Your task to perform on an android device: Go to the Hardware Shack app and search for the wood stain to stain wood to a color that is not originally natural to the wood color.
Image 0: 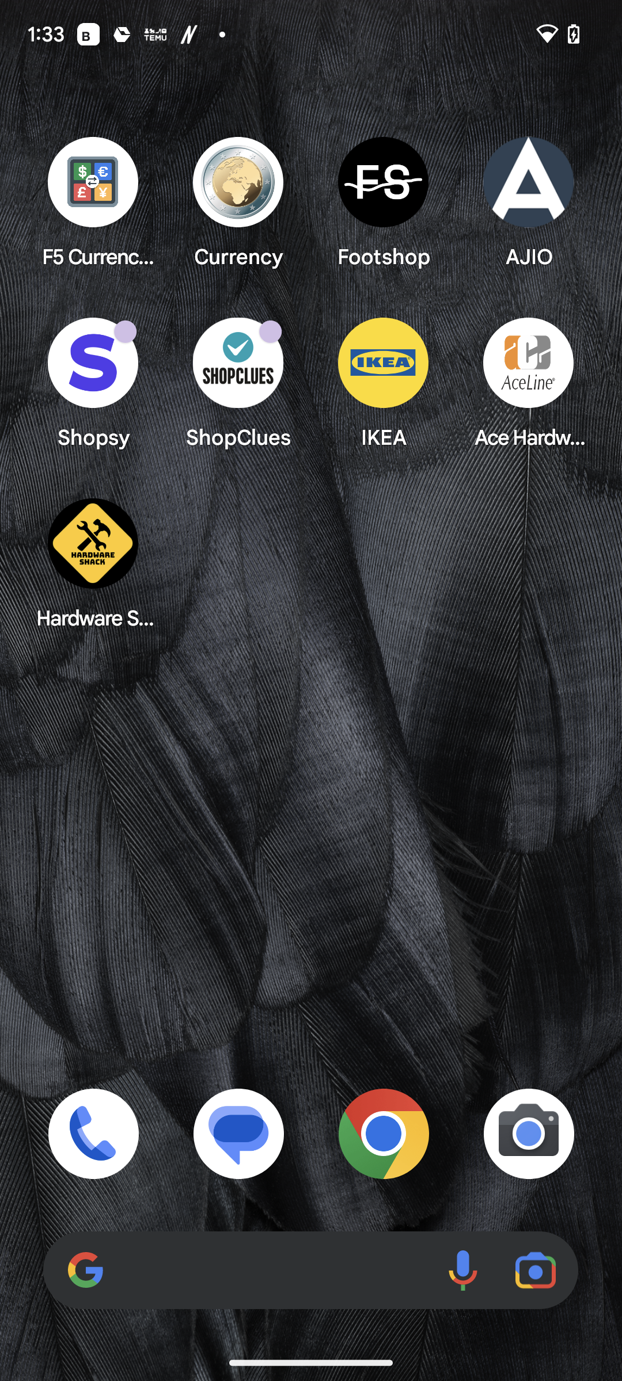
Open the Hardware Shack app.
Step 0: open app "Hardware Shack"
Image 1: 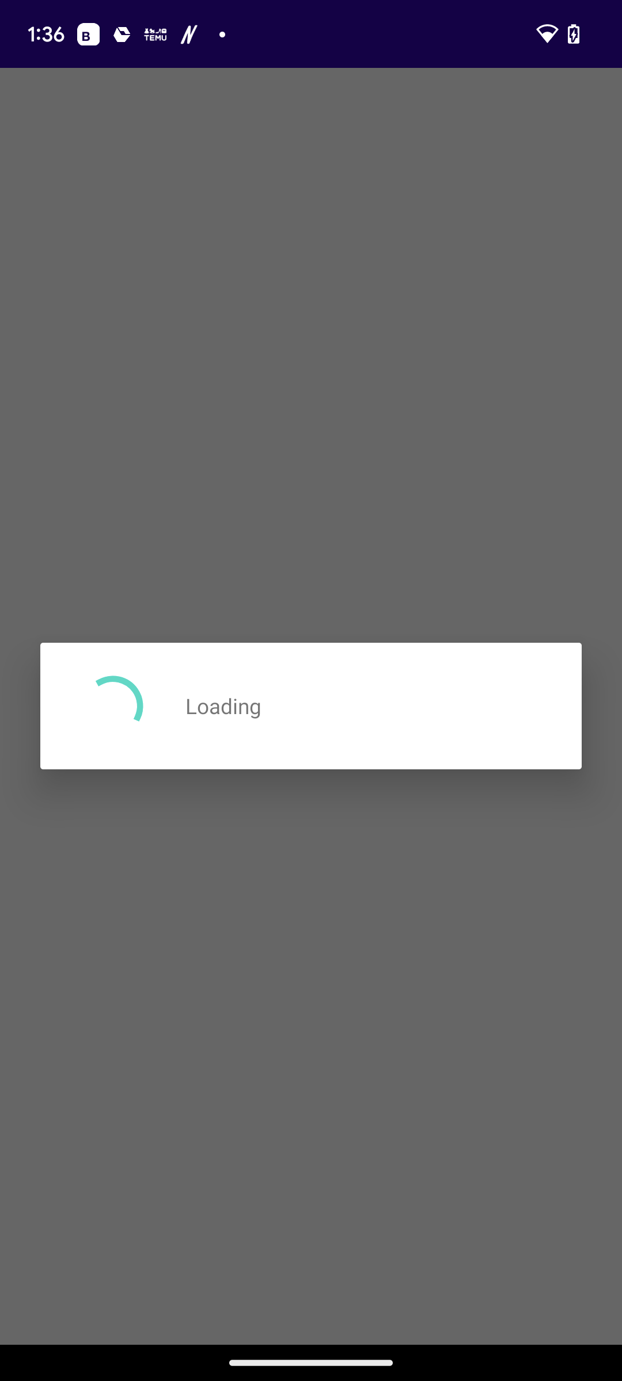
Open the Hardware Shack app.
Step 1: wait
Image 2: 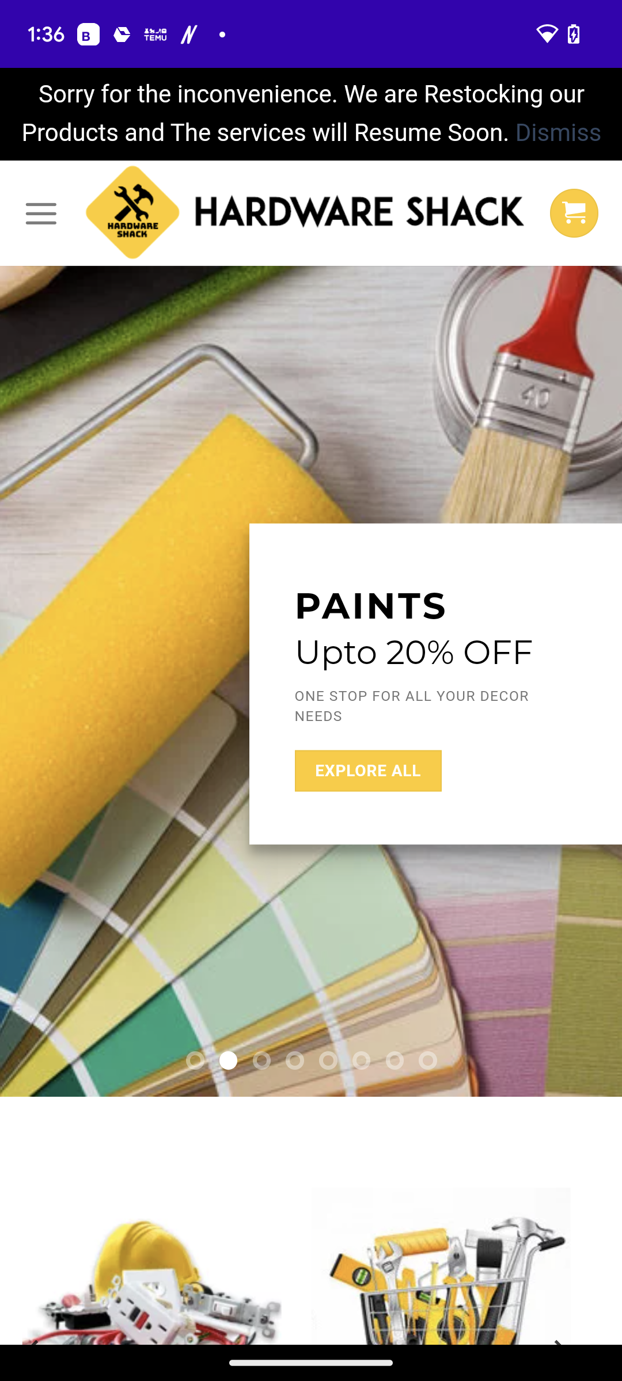
Click on the menu icon at the top left corner of the screen.
Step 2: click (46, 213)
Image 3: 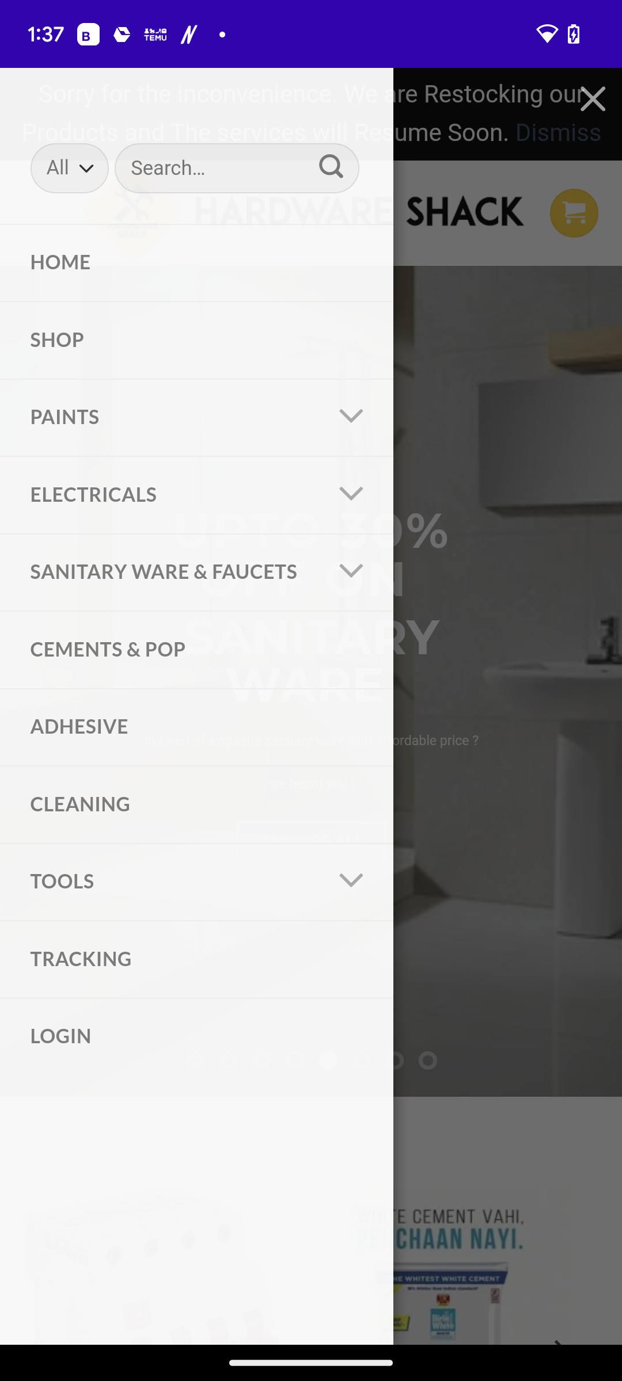
Click on the search bar at the top left of the screen.
Step 3: click (237, 167)
Image 4: 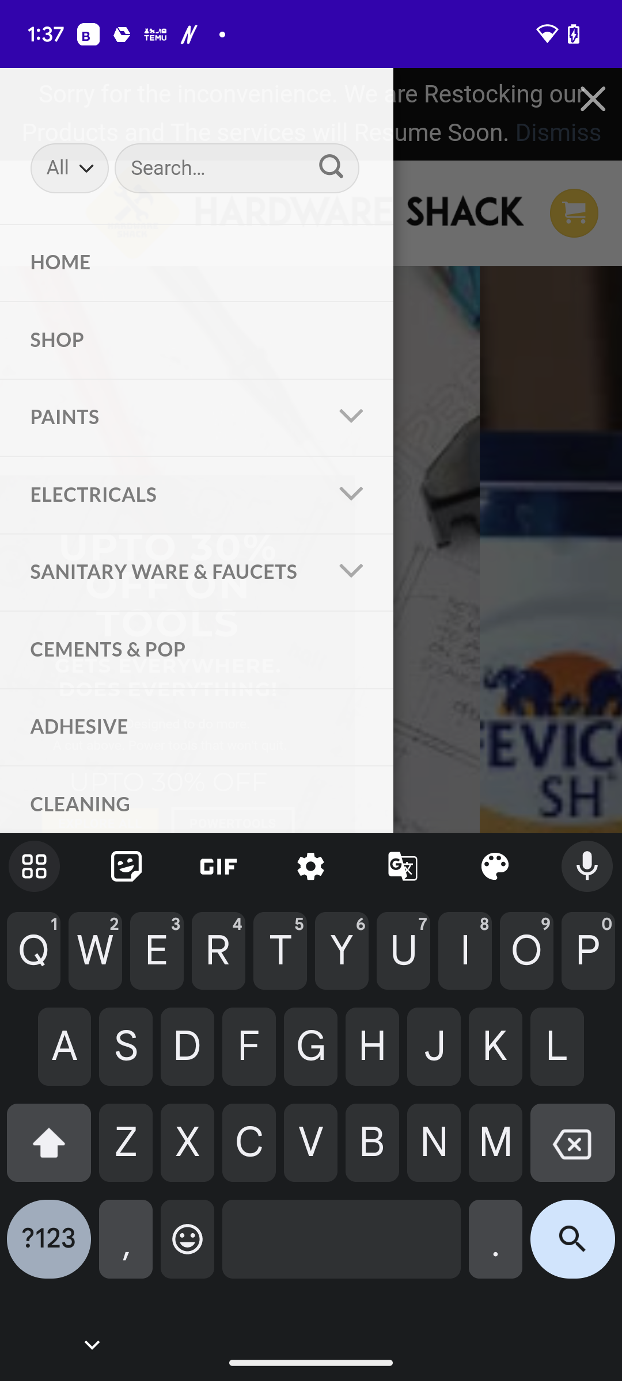
Type wood stain in the search bar.
Step 4: type "wood stain"
Image 5: 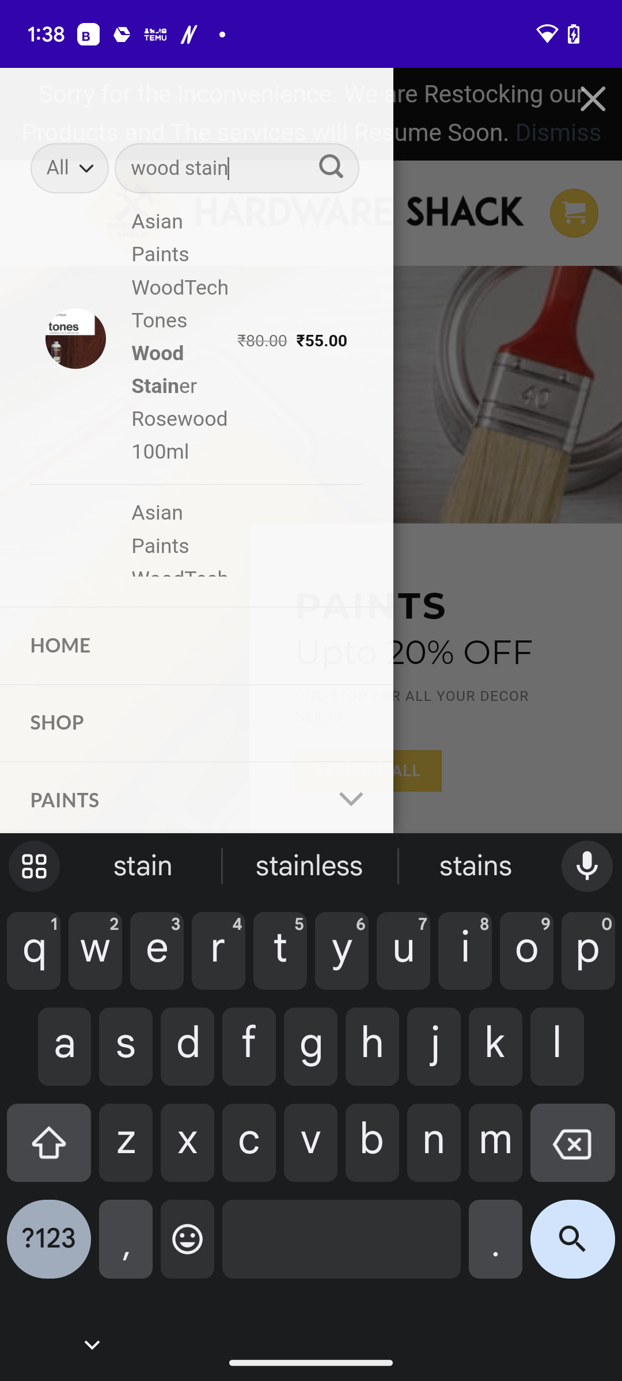
Click on the search icon at the bottom right corner of the screen.
Step 5: click (572, 1248)
Image 6: 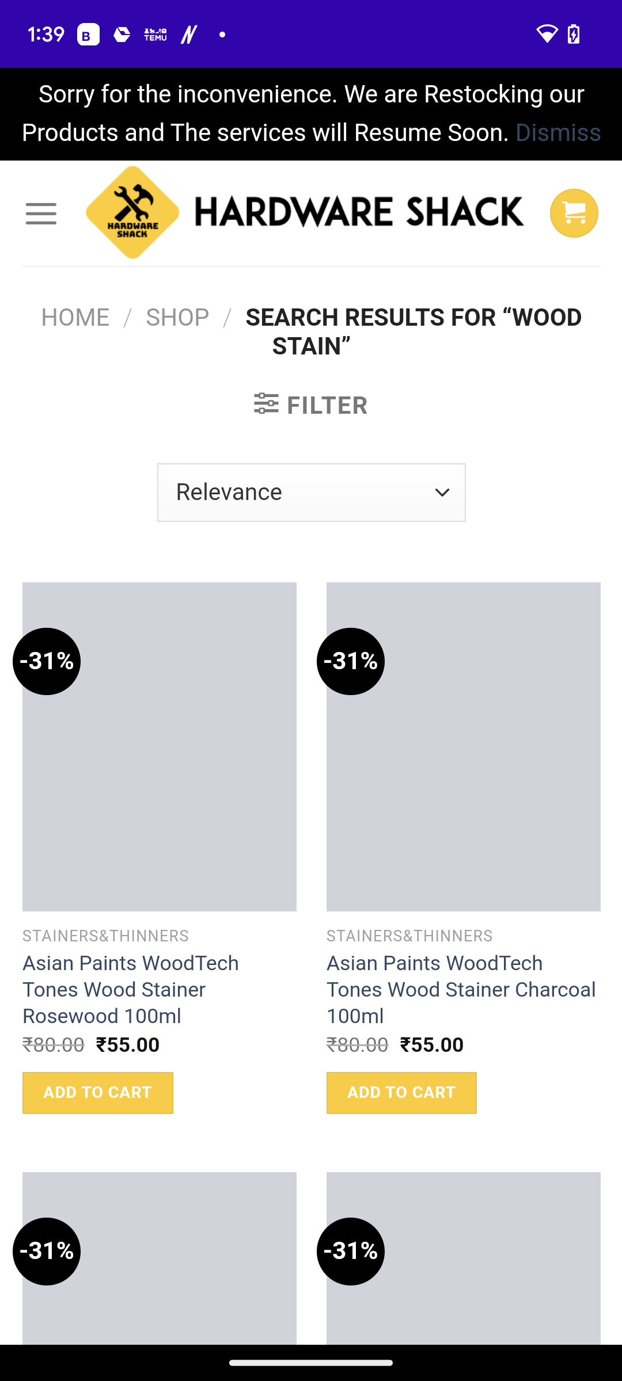
Click on the search icon at the bottom right corner of the screen.
Step 6: wait